Your task to perform on an android device: Find a radio station in the Heart Radio app.
Image 1: 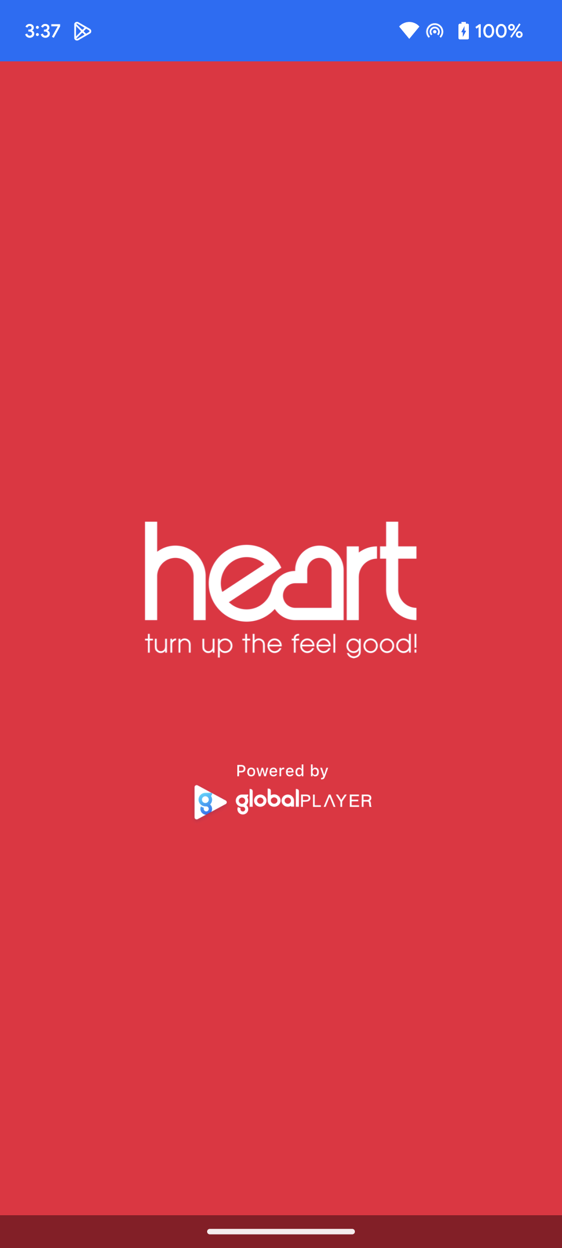
Open Heart Radio app
Step 1: wait
Image 2: 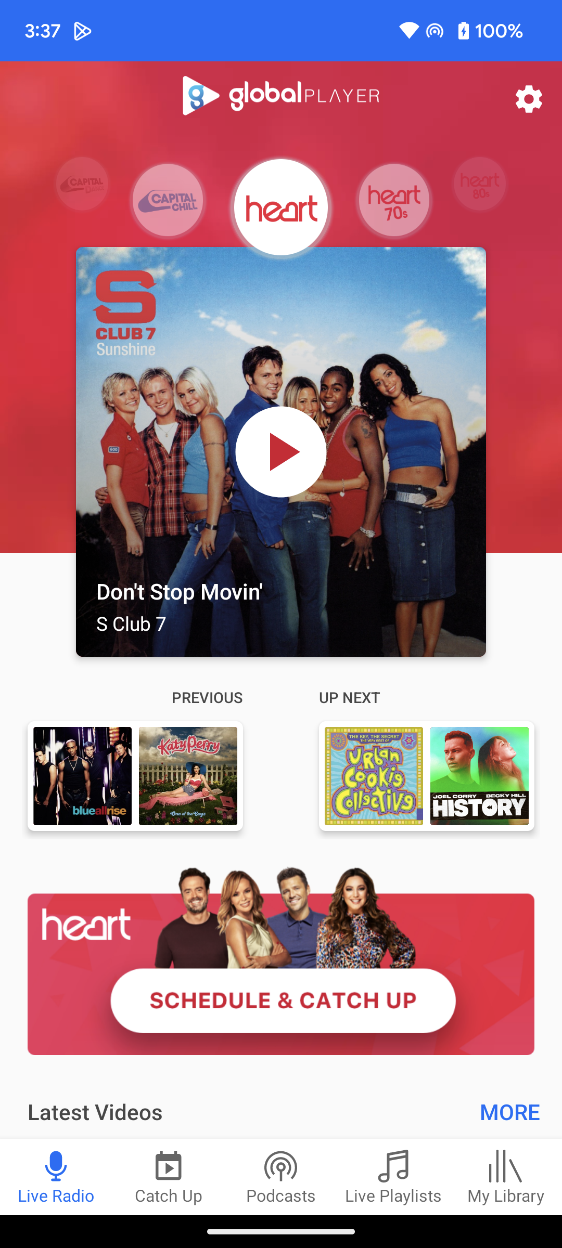
Play a radio station from the radio stations listed at the top of the screen.
Step 2: click (281, 451)
Image 3: 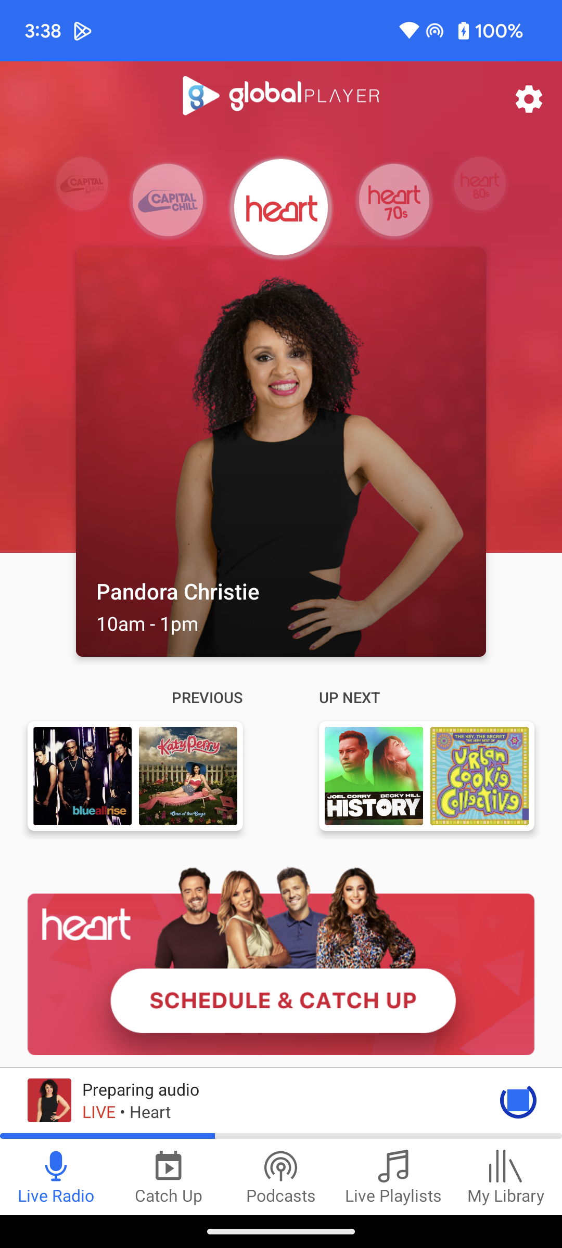
Play a radio station from the radio stations listed at the top of the screen.
Step 3: wait